Your task to perform on an android device: Find a weather map for Brussels by using the Weather Channel app
Image 0: 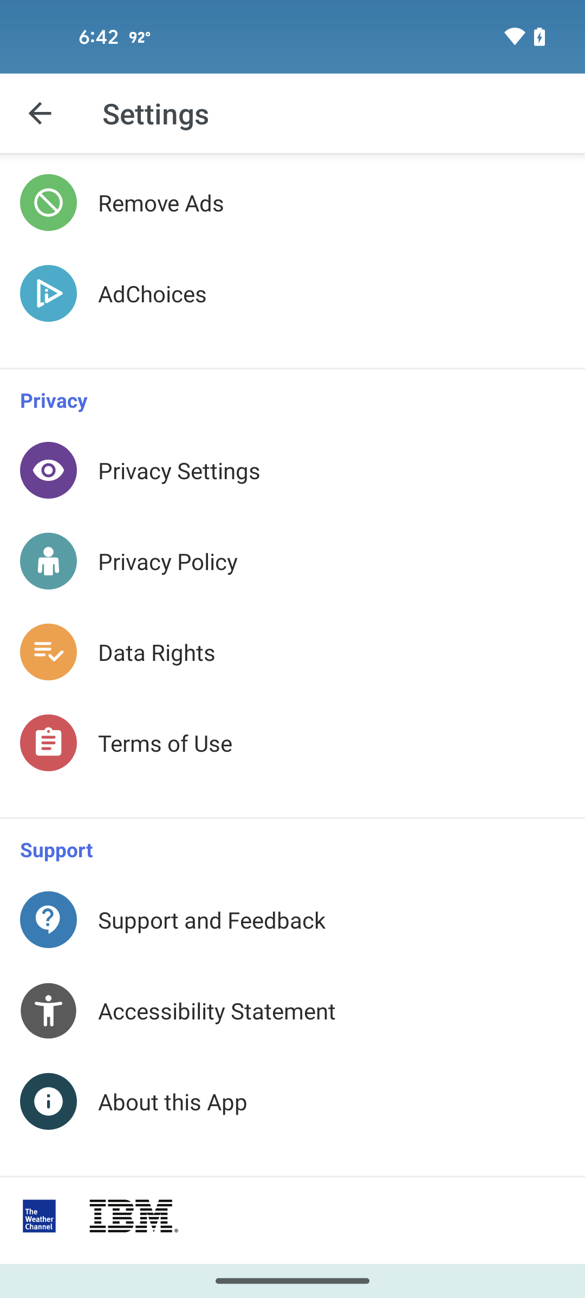
Go back to the previous page
Step 0: press back button
Image 1: 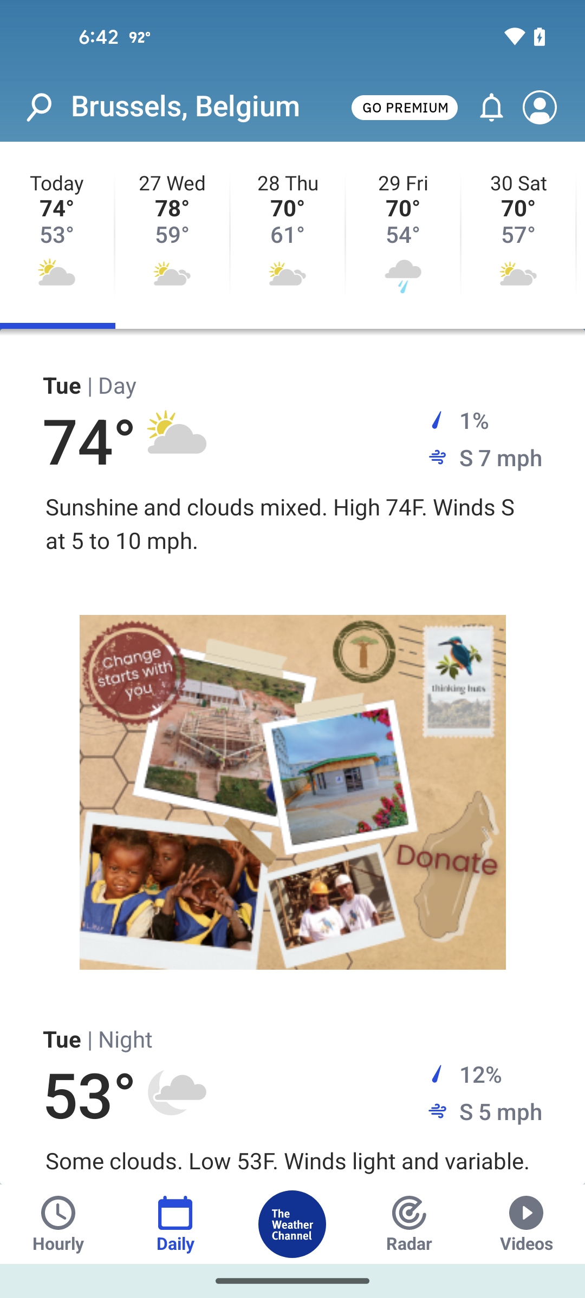
Tap on the radar option at the bottom of the screen
Step 1: click (409, 1224)